Your task to perform on an android device: I need to delete one of the screenshot.txt videos from Google Drive since I accidentally uploaded it twice.
Image 0: 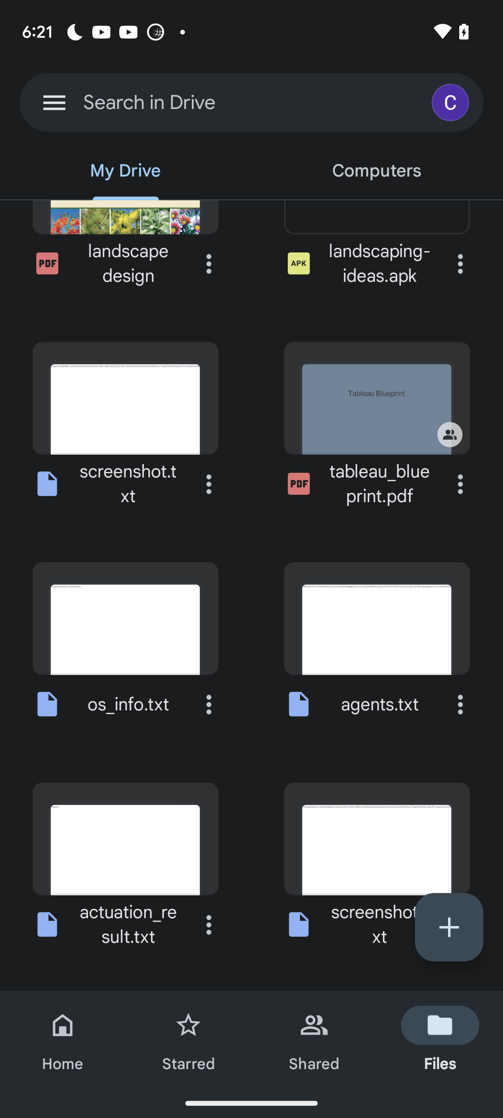
Click on the three dot icon of the screenshot.txt file
Step 0: click (209, 484)
Image 1: 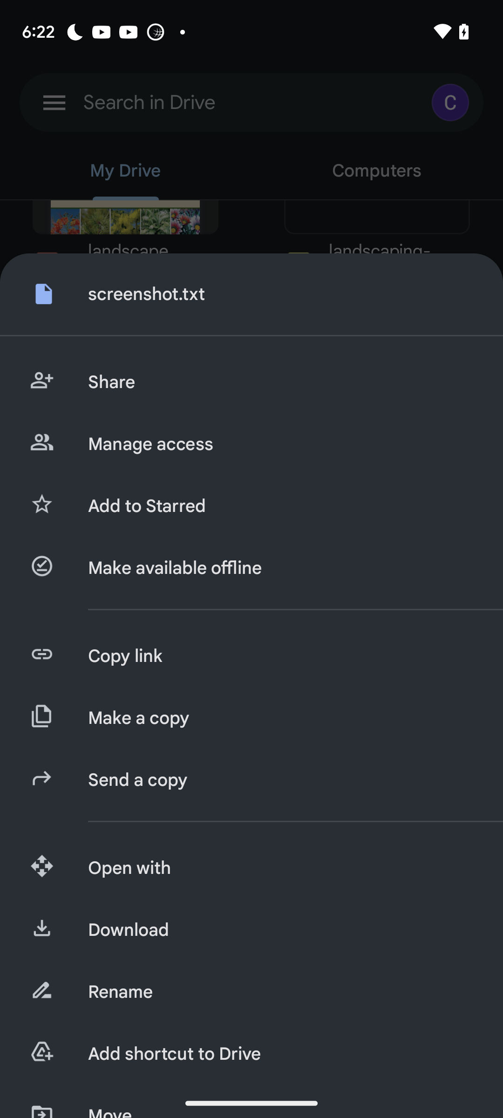
Swipe up to view the remove option 
Step 1: scroll down
Image 2: 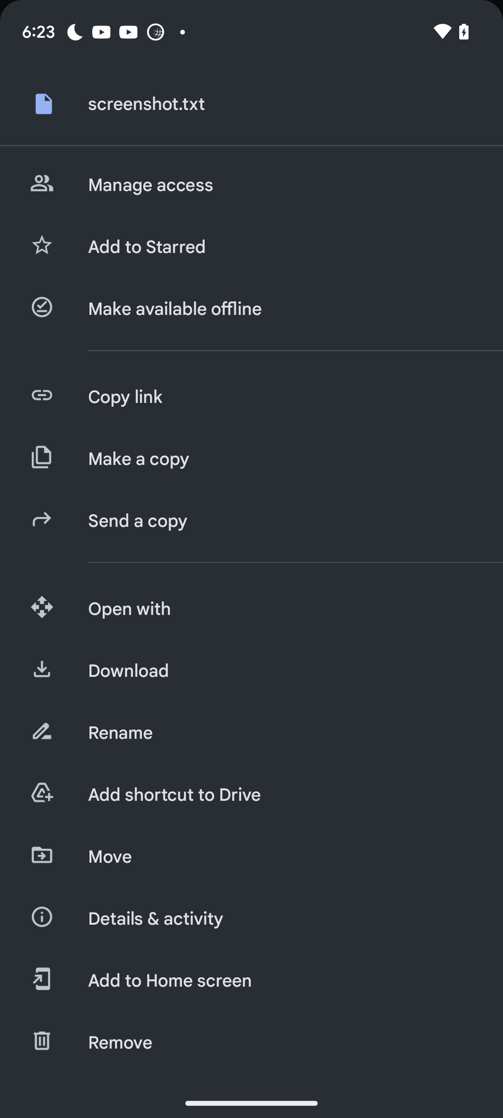
Click on the remove option
Step 2: click (280, 1043)
Image 3: 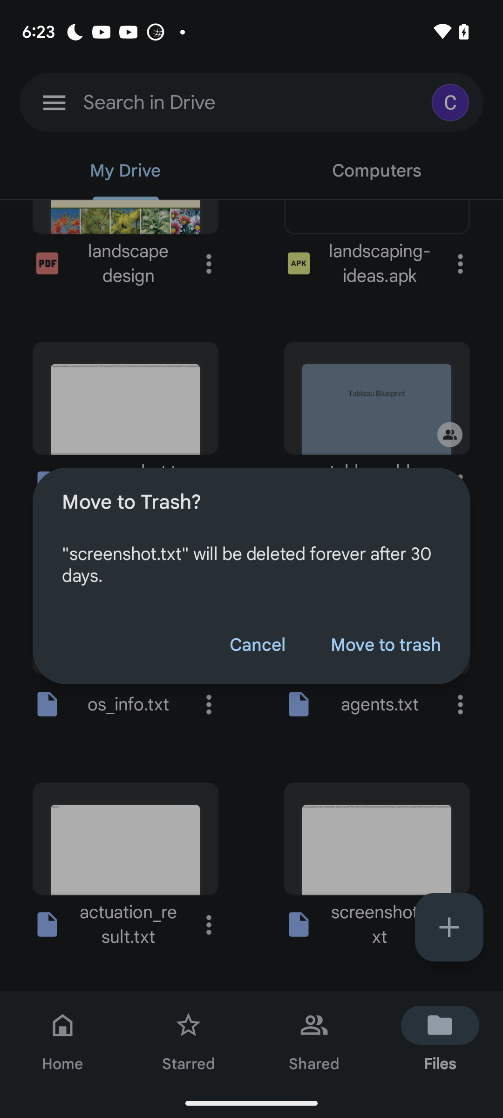
Click on move to trash option
Step 3: click (385, 645)